Your task to perform on an android device: Delete Japji file 
Image 0: 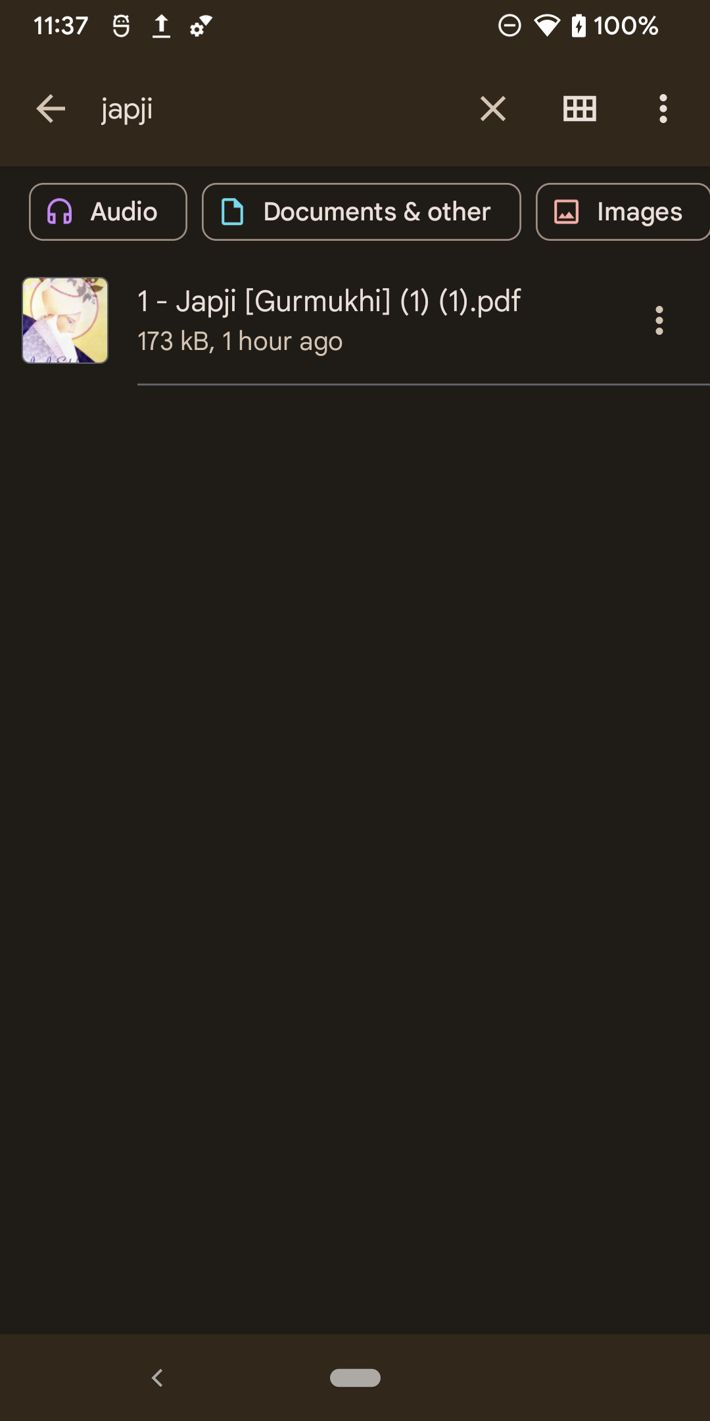
Click on three dots in front of Japji file
Step 0: click (659, 320)
Image 1: 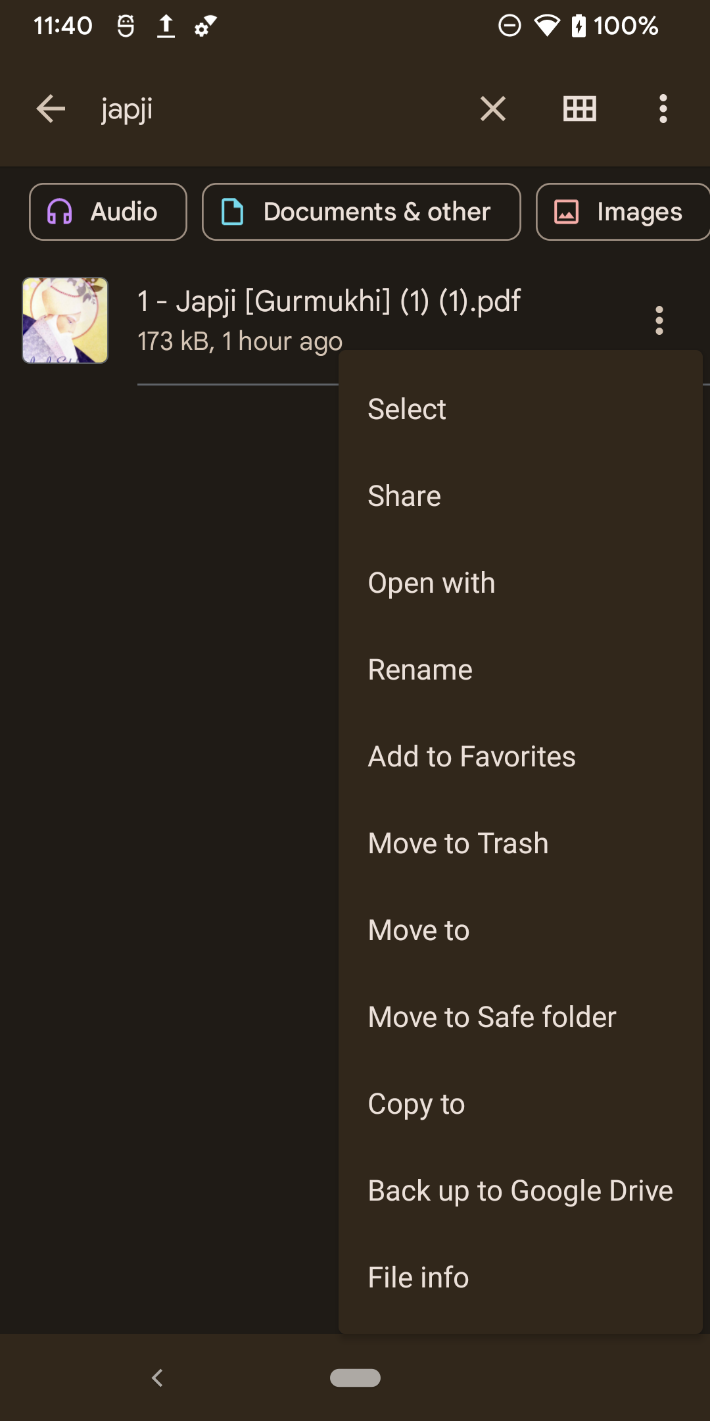
Click on Delete to Trash option to delete the file from storage 
Step 1: click (521, 841)
Image 2: 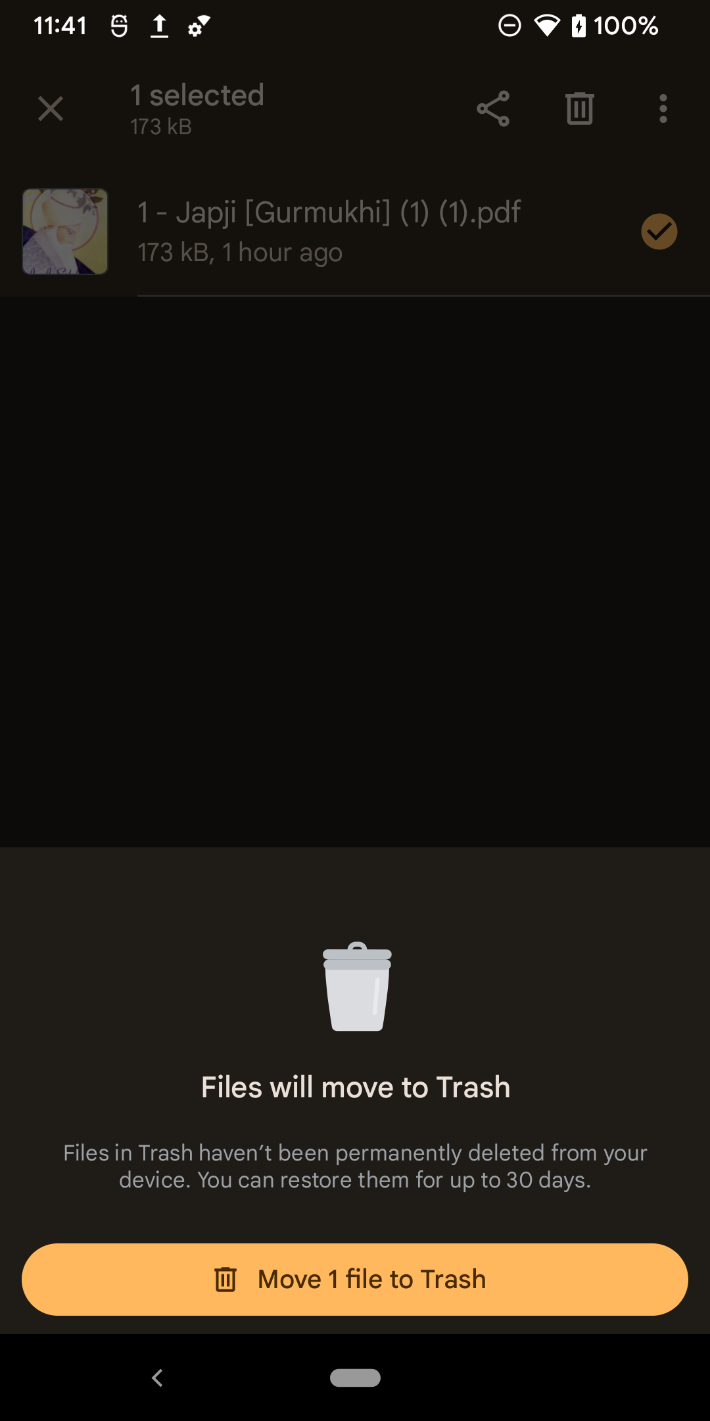
Click on the Move to Trash button at the bottom of the screen
Step 2: click (355, 1279)
Image 3: 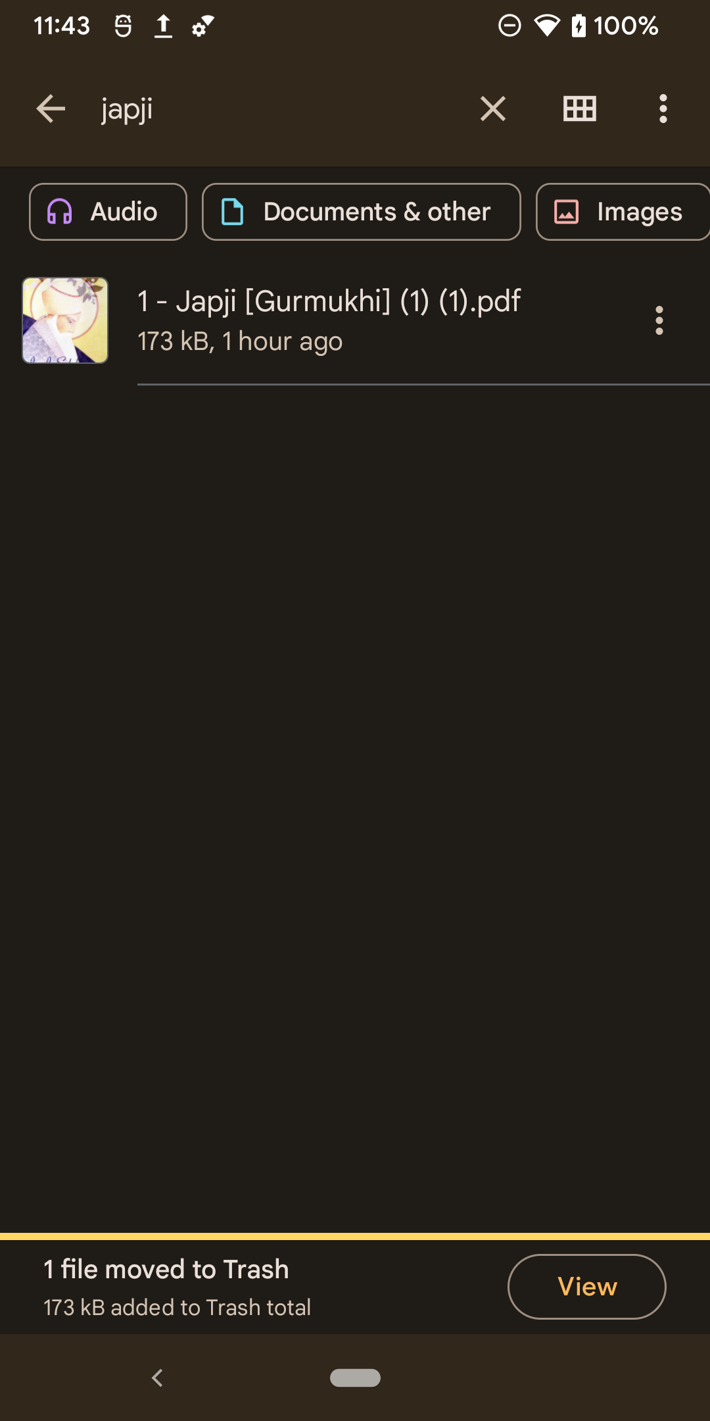
Click on the Move to Trash button at the bottom of the screen
Step 3: wait